Your task to perform on an android device: Make the File "Picture" Offline available for me on the Drive app.
Image 0: 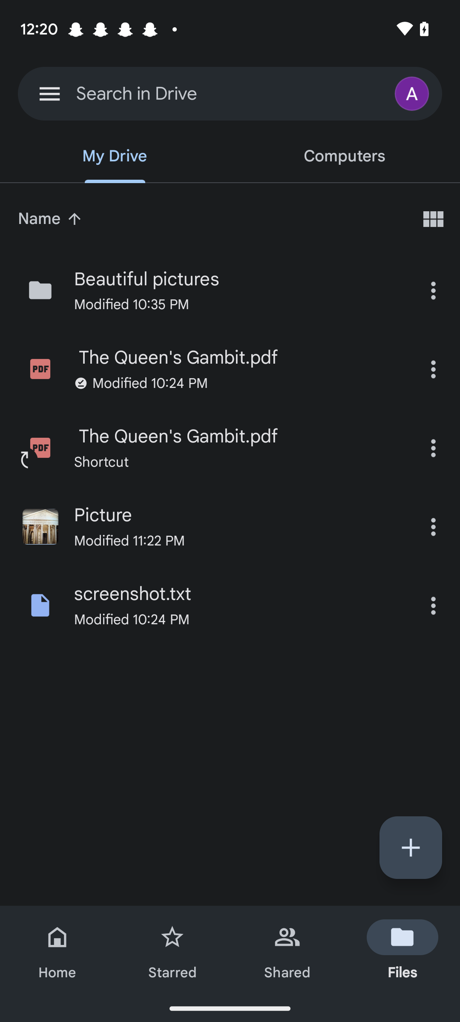
Click on the Three dots on the Right side of the Tab"Picture"
Step 0: click (433, 527)
Image 1: 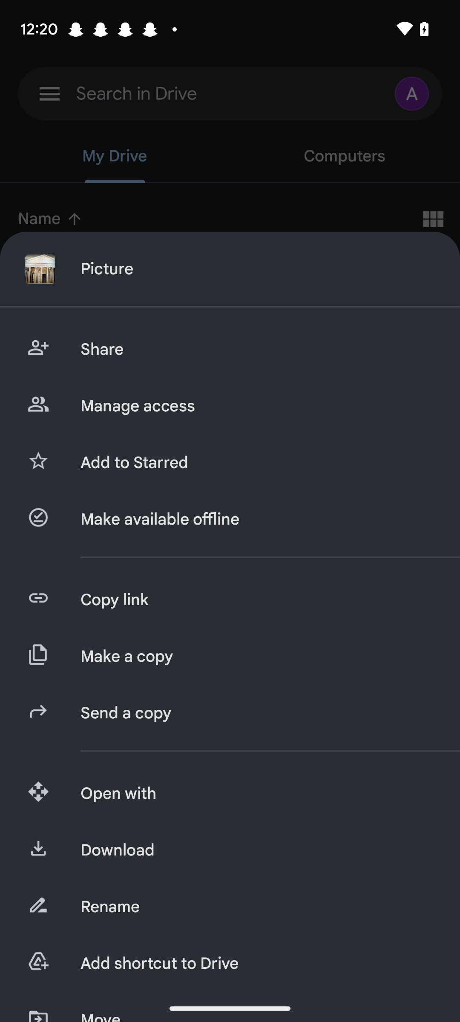
Click on the tab "Make available Offline".
Step 1: click (256, 519)
Image 2: 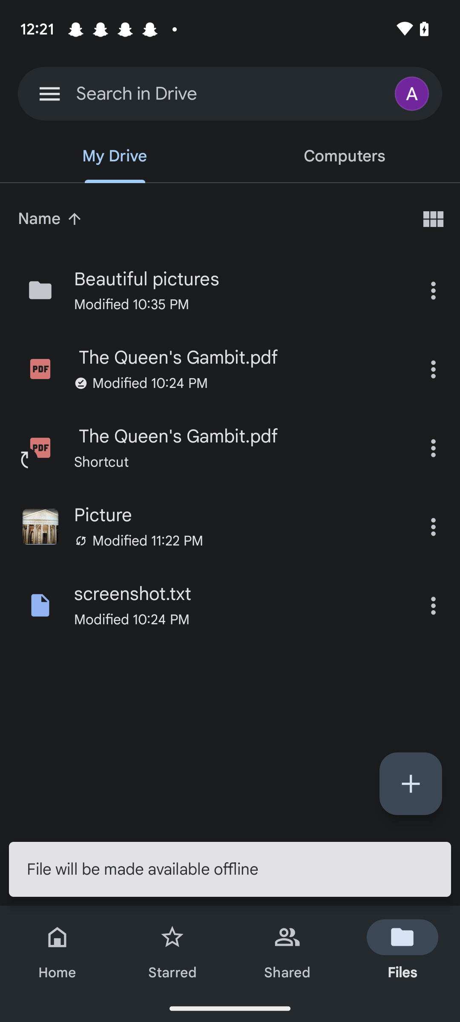
Click on the three line on the top left corner of the screen.
Step 2: click (49, 93)
Image 3: 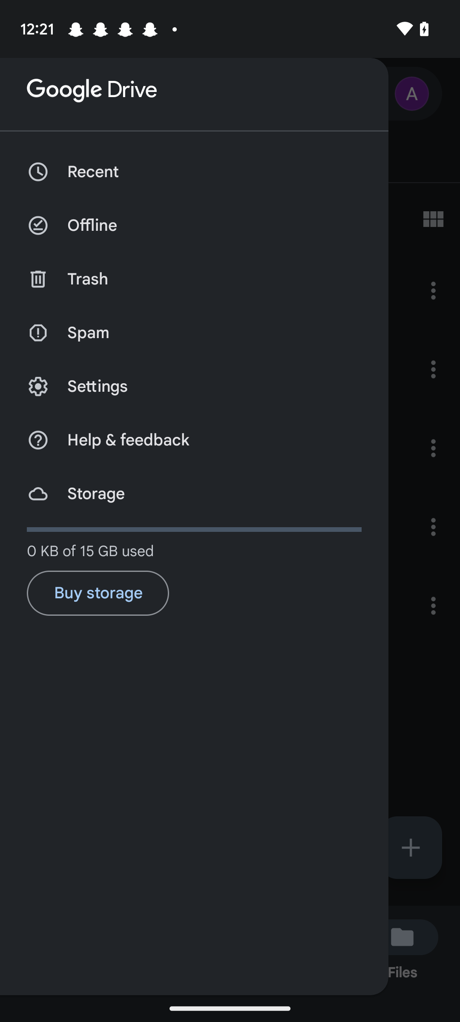
Select the tab offline.
Step 3: click (92, 225)